Your task to perform on an android device: I want to reach  London Blackfrairs as soon as possible. View the details of the Train in the Trainline app
Image 0: 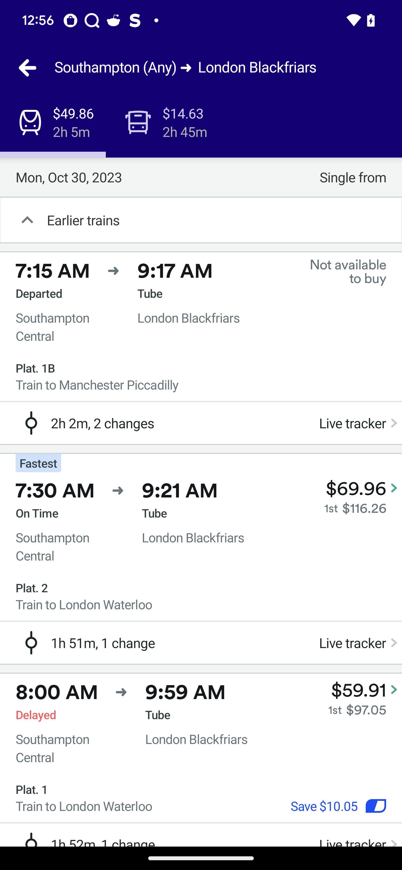
Click on the second suggestion of the train
Step 0: click (37, 513)
Image 1: 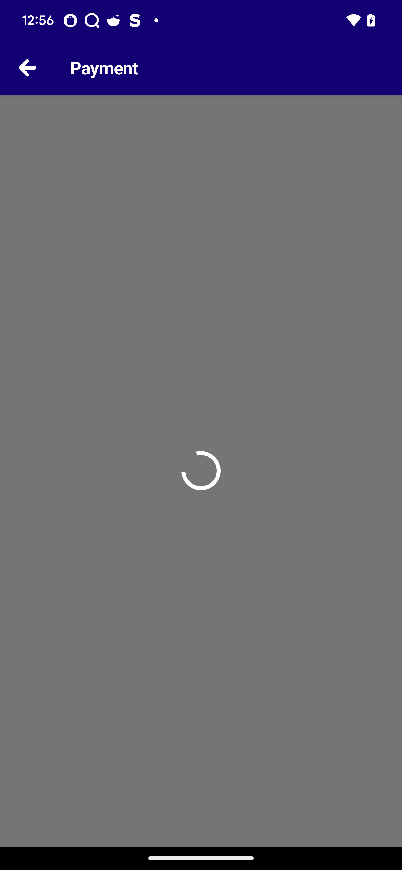
Click on the second suggestion of the train
Step 1: wait